Your task to perform on an android device: I want to view the "The War of the Worlds" book because I am so eager to read the story.
Image 0: 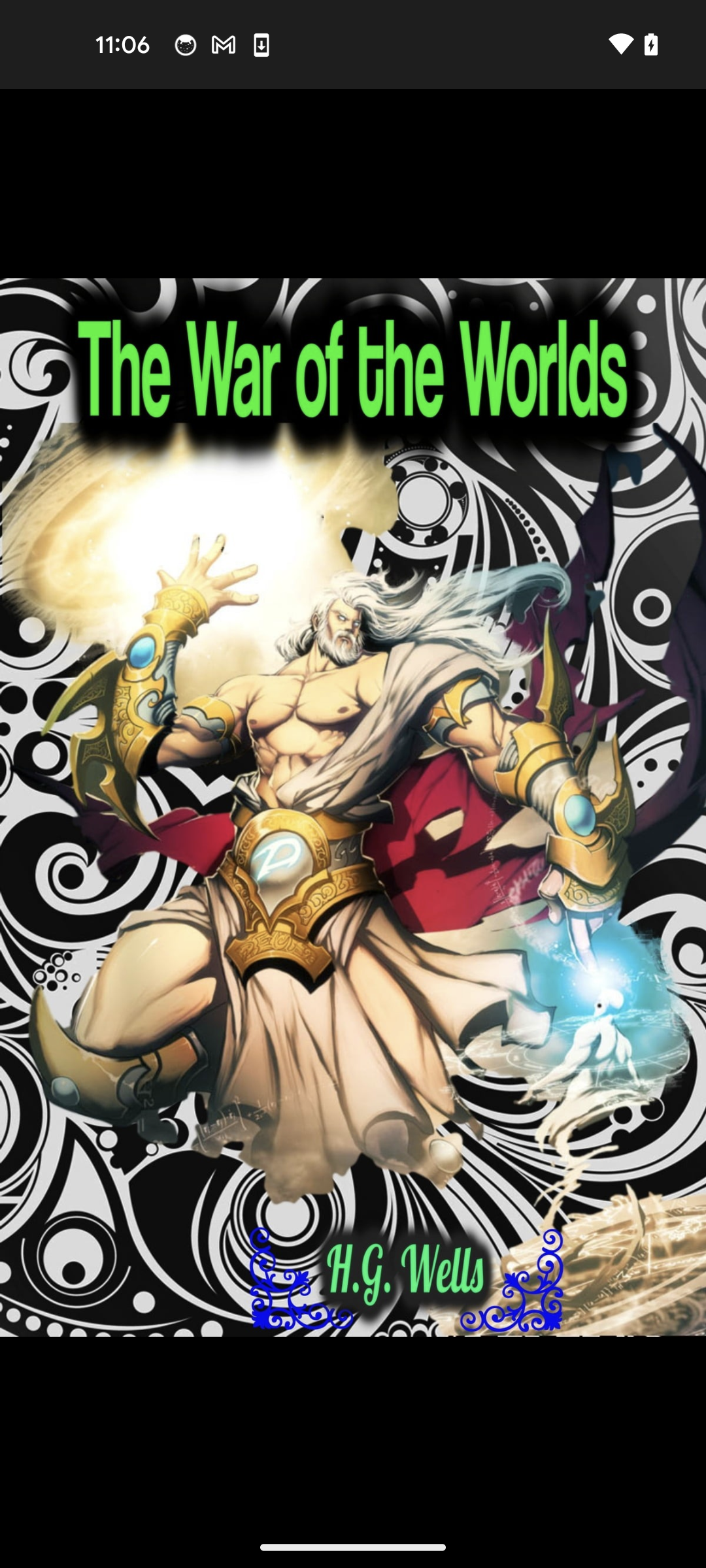
Go back to the previous page
Step 0: press back button
Image 1: 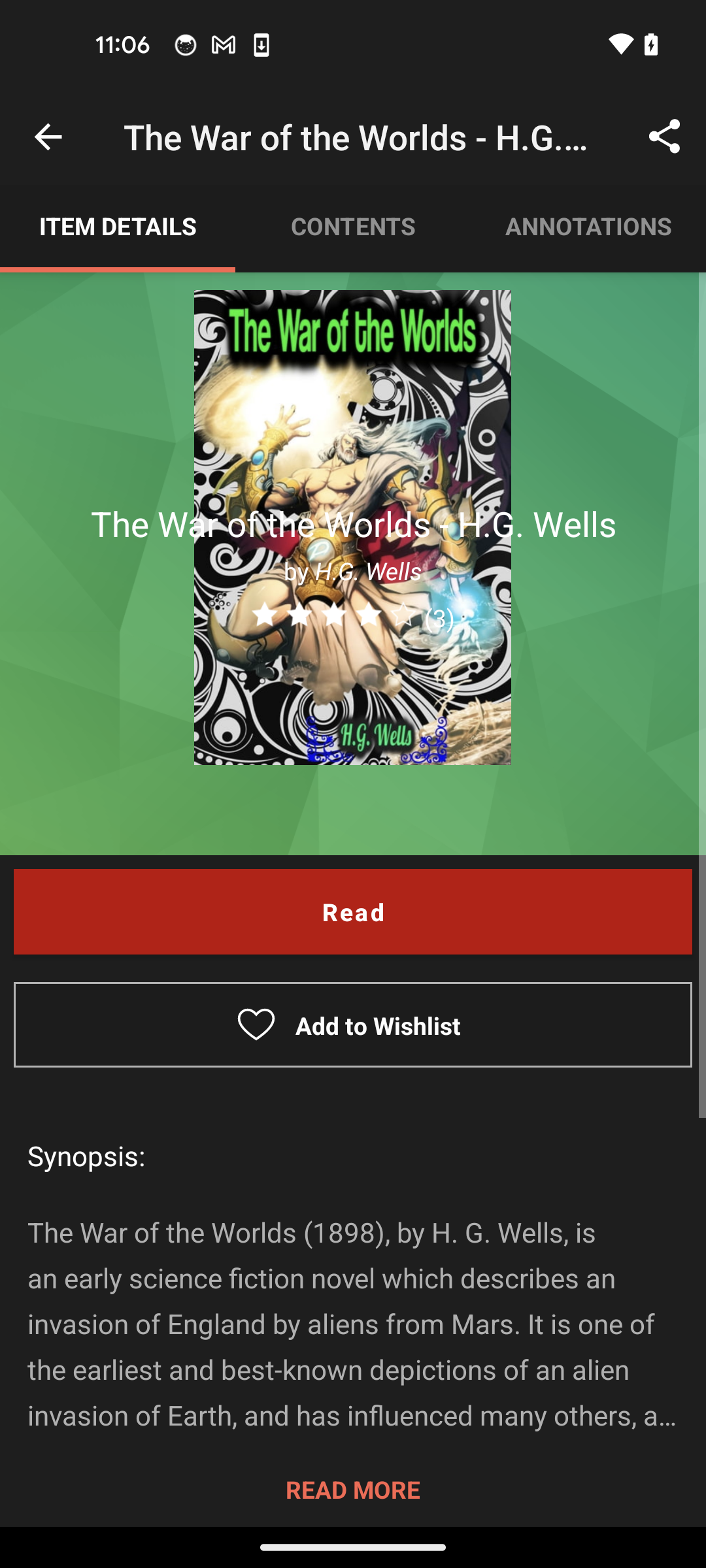
Tap on the read button
Step 1: click (352, 911)
Image 2: 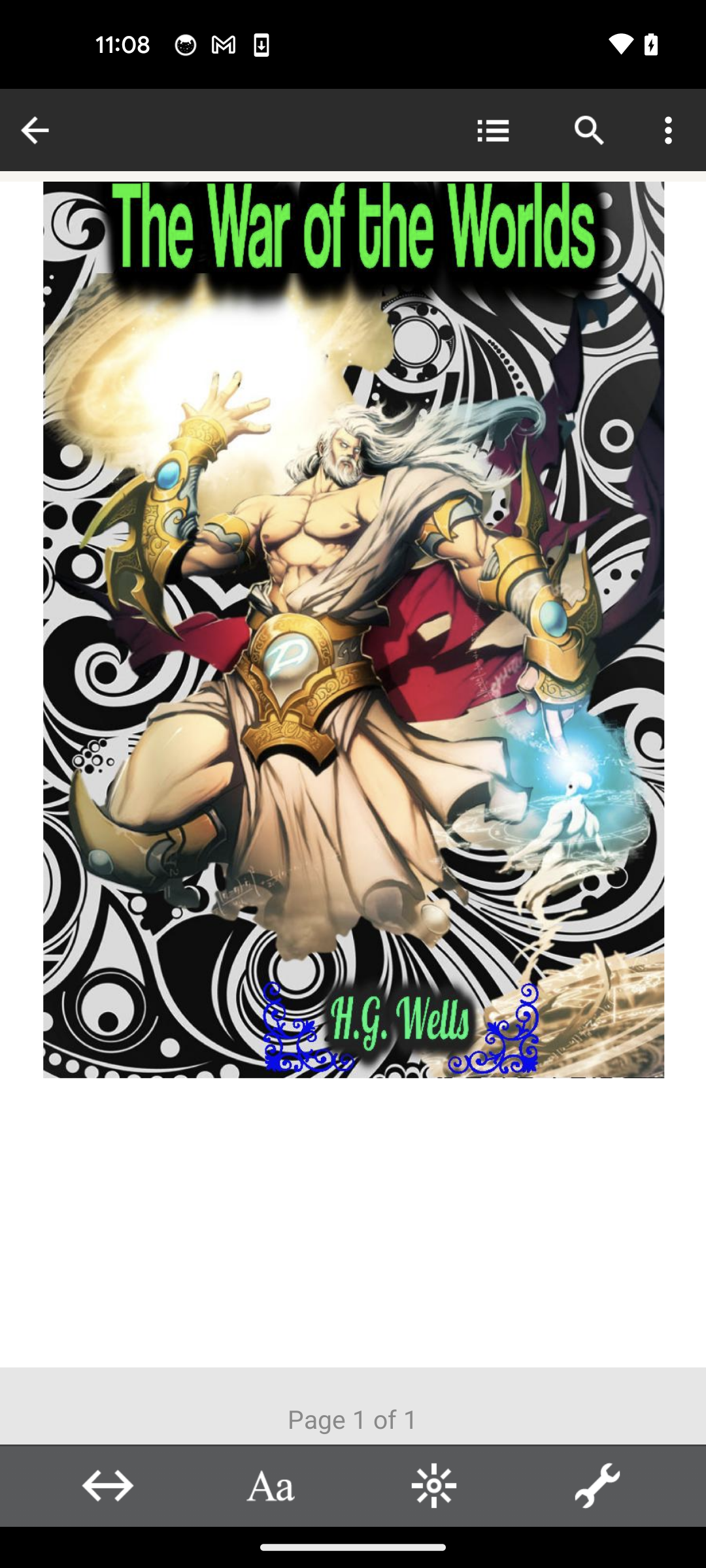
Swipe left to read more
Step 2: scroll right
Image 3: 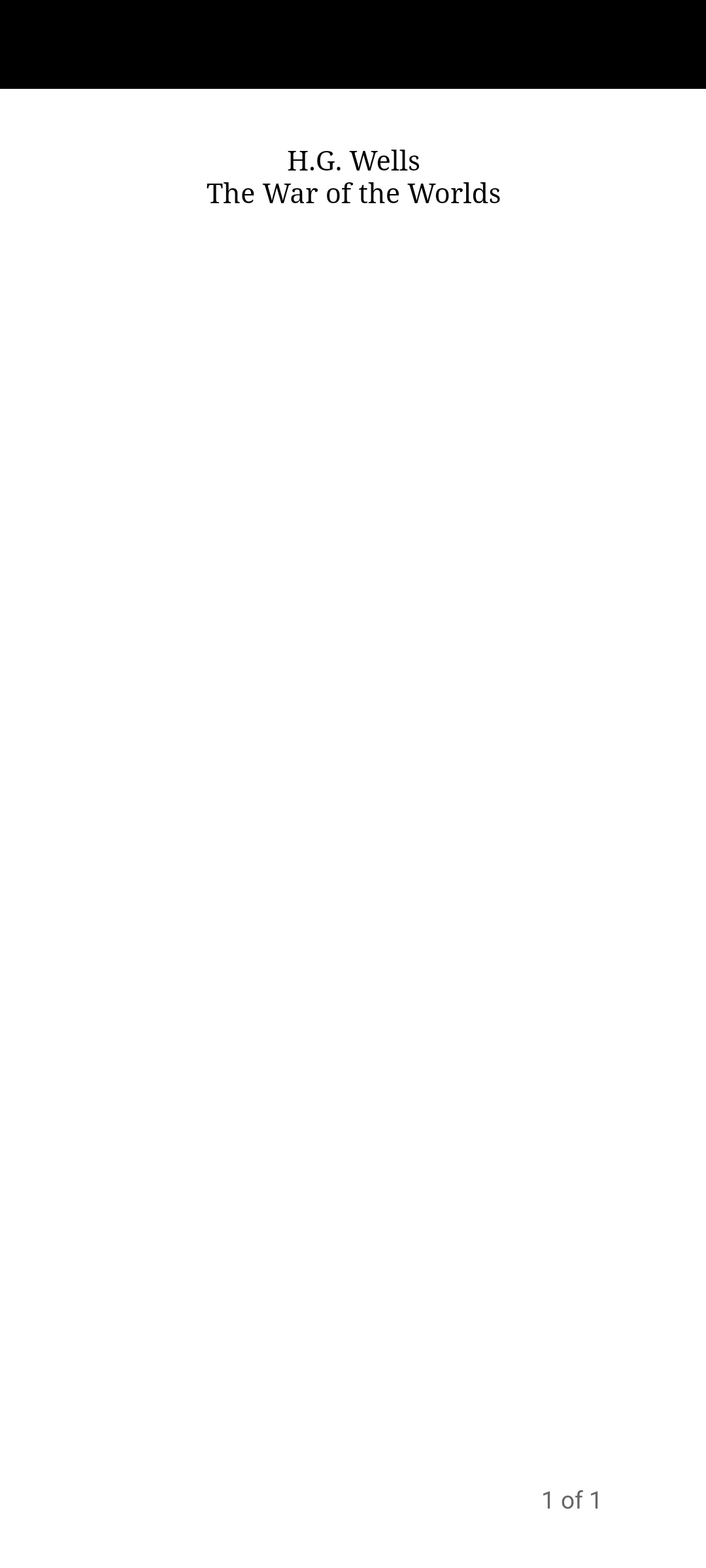
Swipe left to read more
Step 3: scroll right